Your task to perform on an android device: Start the Lesson 1 of the German-Language for me on the Duolingo-App.
Image 0: 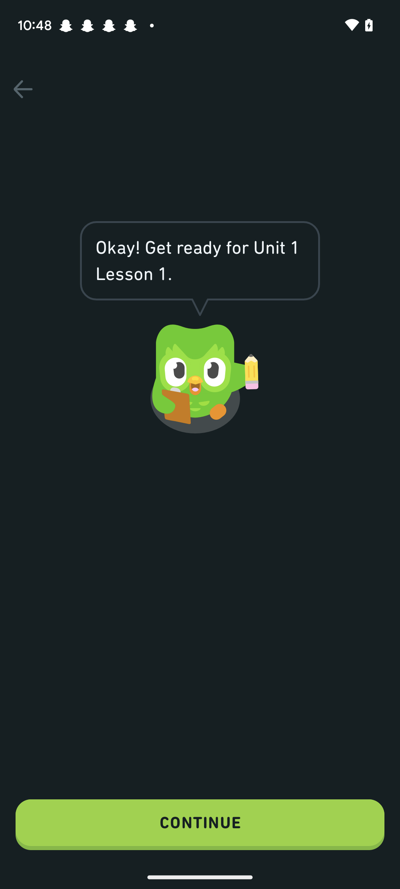
Click on the Continue tab at the bottom.
Step 0: click (200, 825)
Image 1: 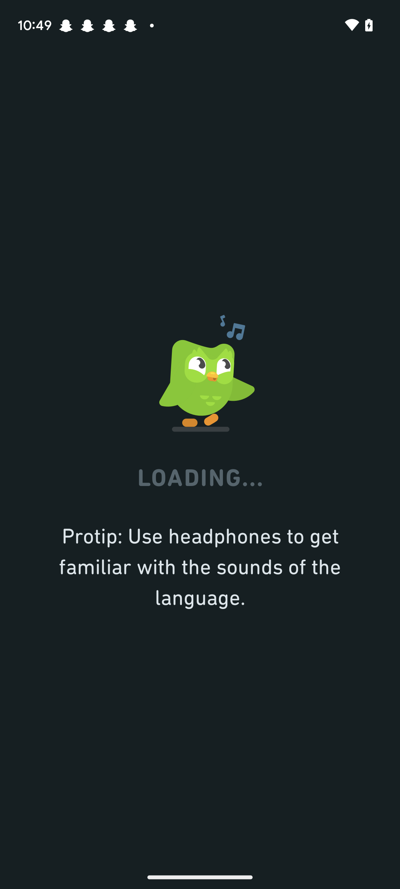
Click on the Continue tab at the bottom.
Step 1: wait